Your task to perform on an android device: Locate screwdrivers that only have the DURELO brand filter applied, using the Tata CLiQ app.
Image 0: 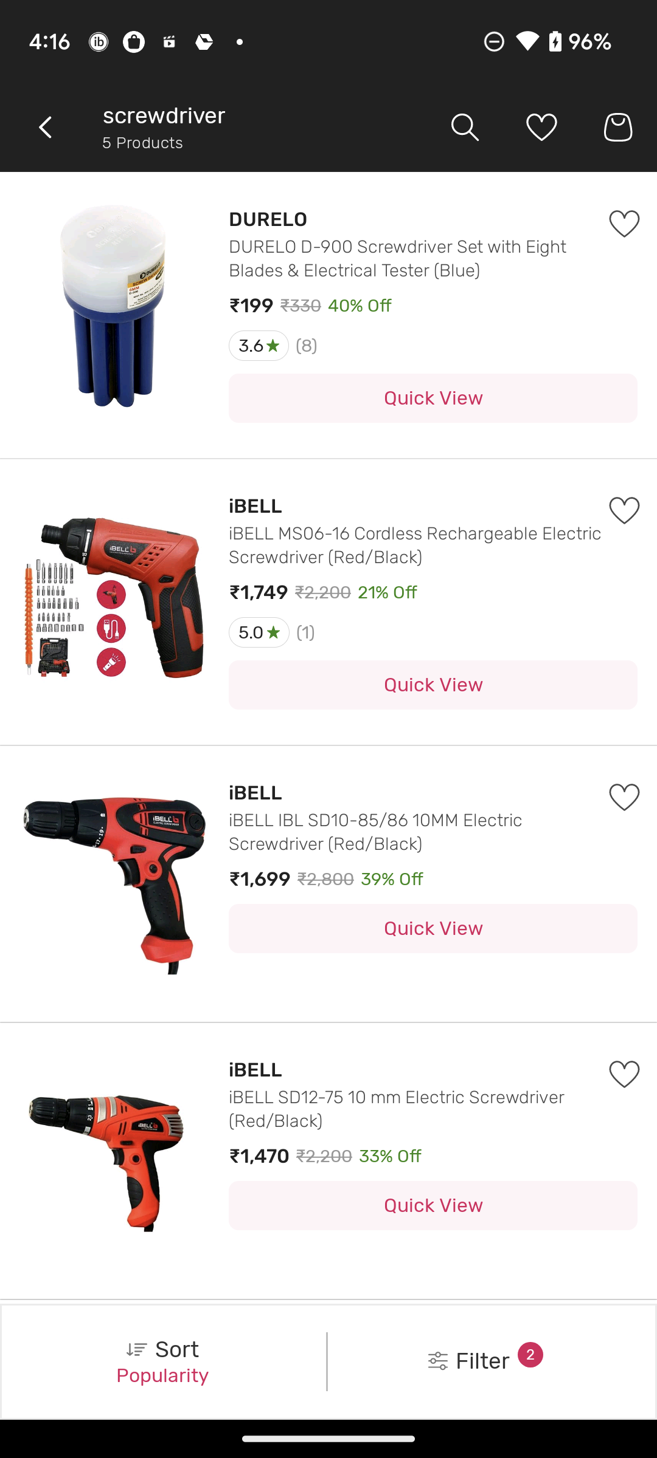
Click on the Filter section at the bottom of the screen
Step 0: click (468, 1361)
Image 2: 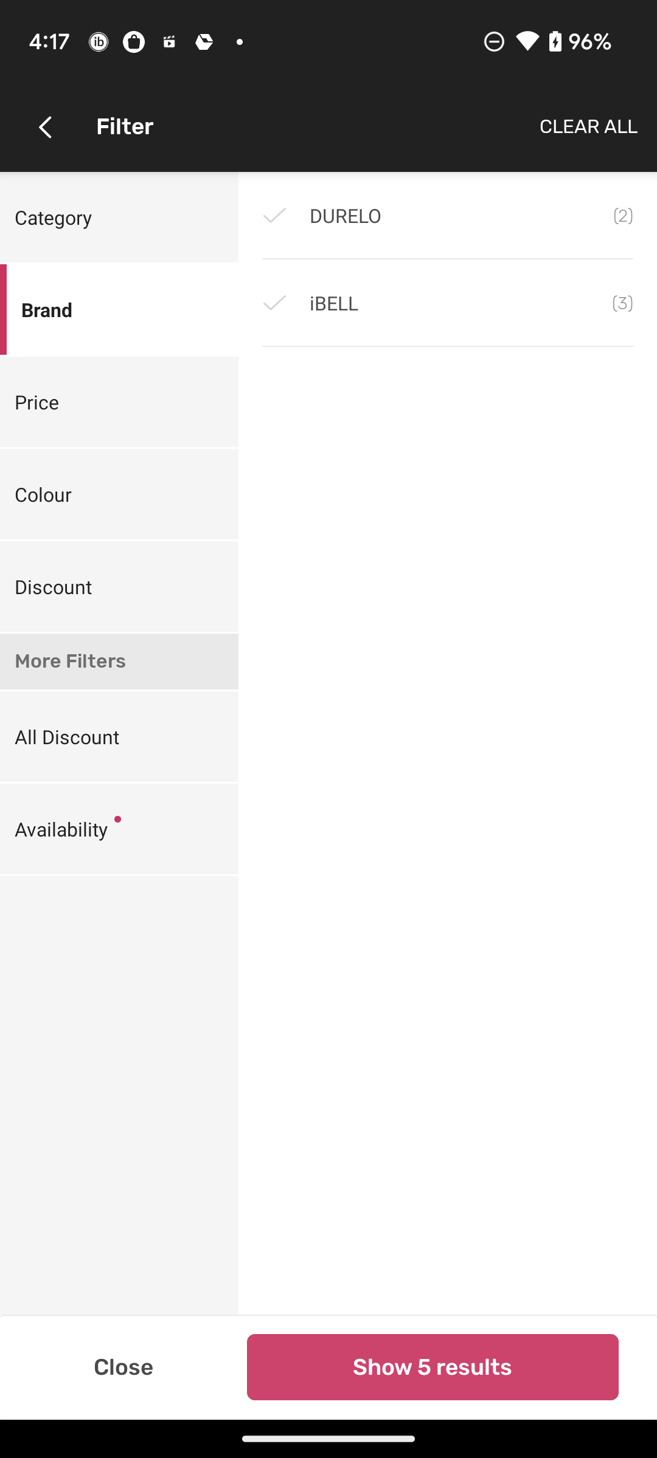
Select DURELO Brand
Step 2: click (341, 215)
Image 3: 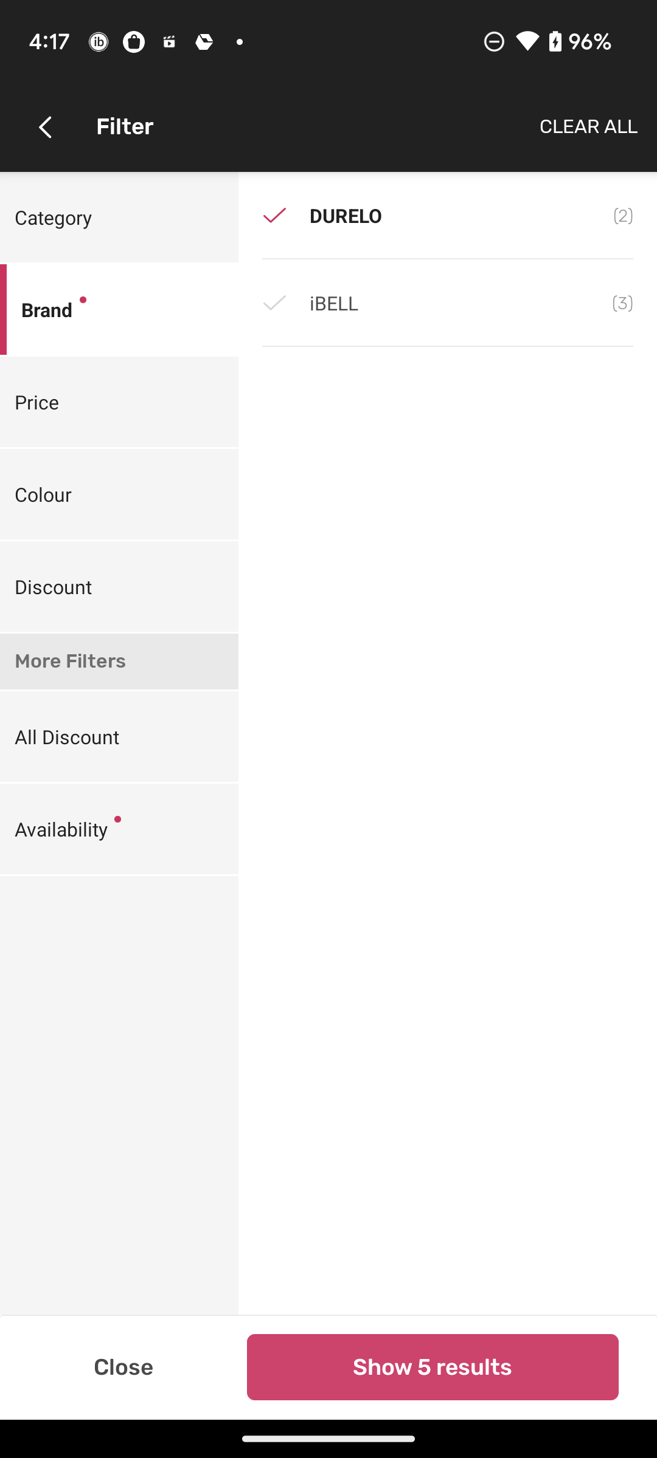
Click on the Show 5 results at the bottom of the screen
Step 3: click (433, 1367)